Your task to perform on an android device: My Google Drive storage is almost full, so I want to delete some files to manage storage.
Image 0: 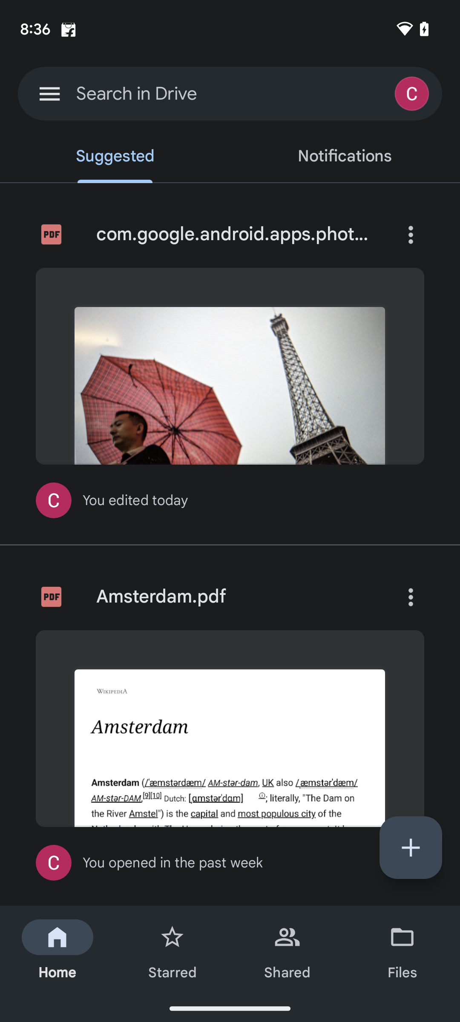
Tap on the file icon present at the bottom right corner of the screen.
Step 0: click (411, 955)
Image 1: 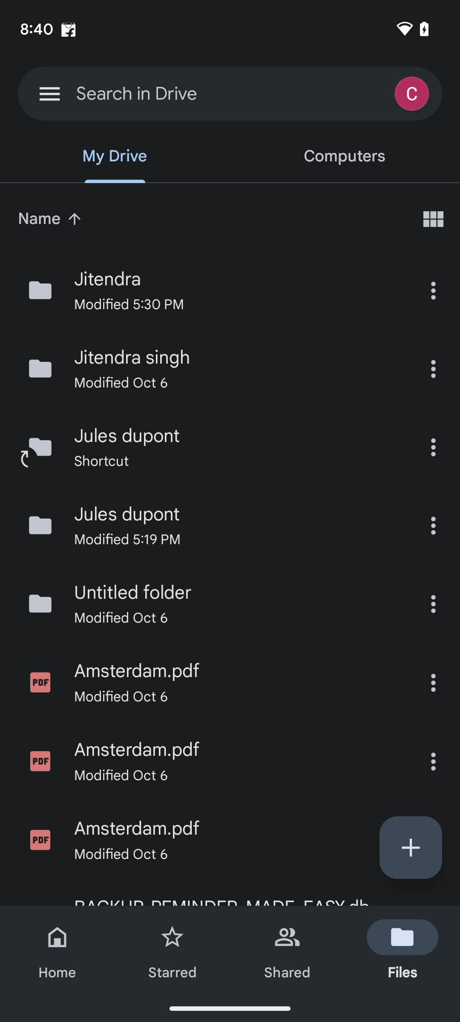
Tap on the Jitendra folder present on the screen.
Step 1: click (433, 290)
Image 2: 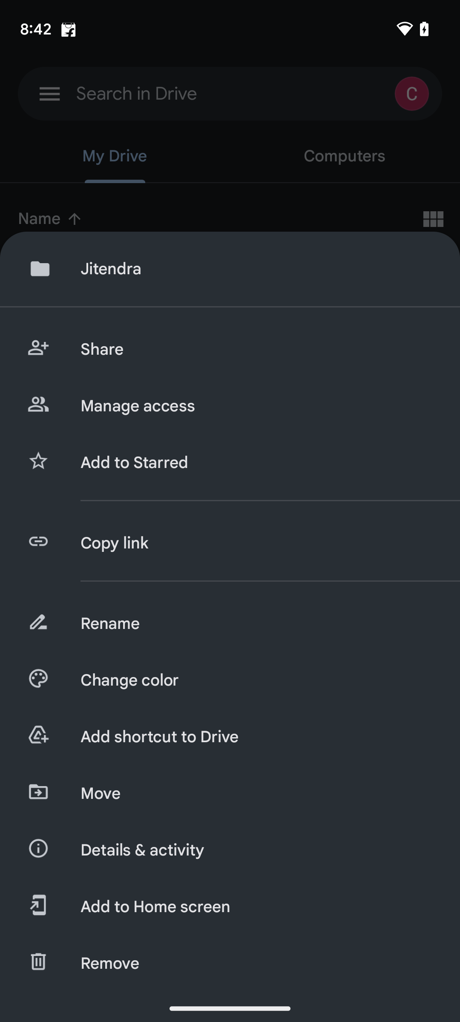
Tap on the Remove icon present on the screen.
Step 2: click (36, 965)
Image 3: 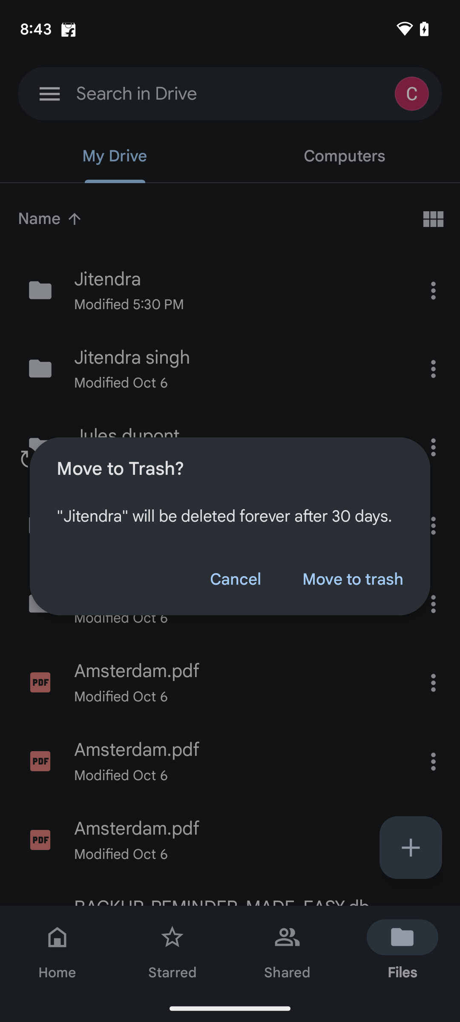
Tap on Move to Trash.
Step 3: click (352, 579)